Your task to perform on an android device: In the Toy 'R' US app , Enter the shipping address in Dubai city at Abu Hail area and the building no. 3 . 
Image 0: 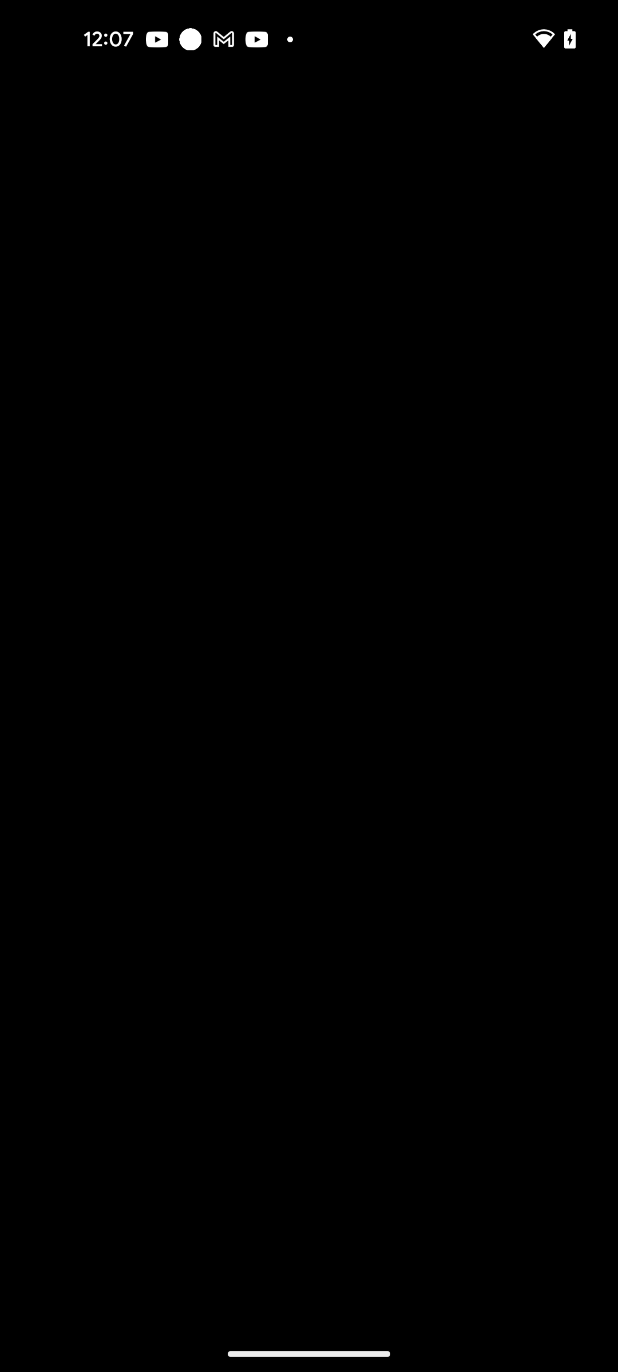
Open The Toys 'R' Us app
Step 0: open app "Toys 'R' Us"
Image 1: 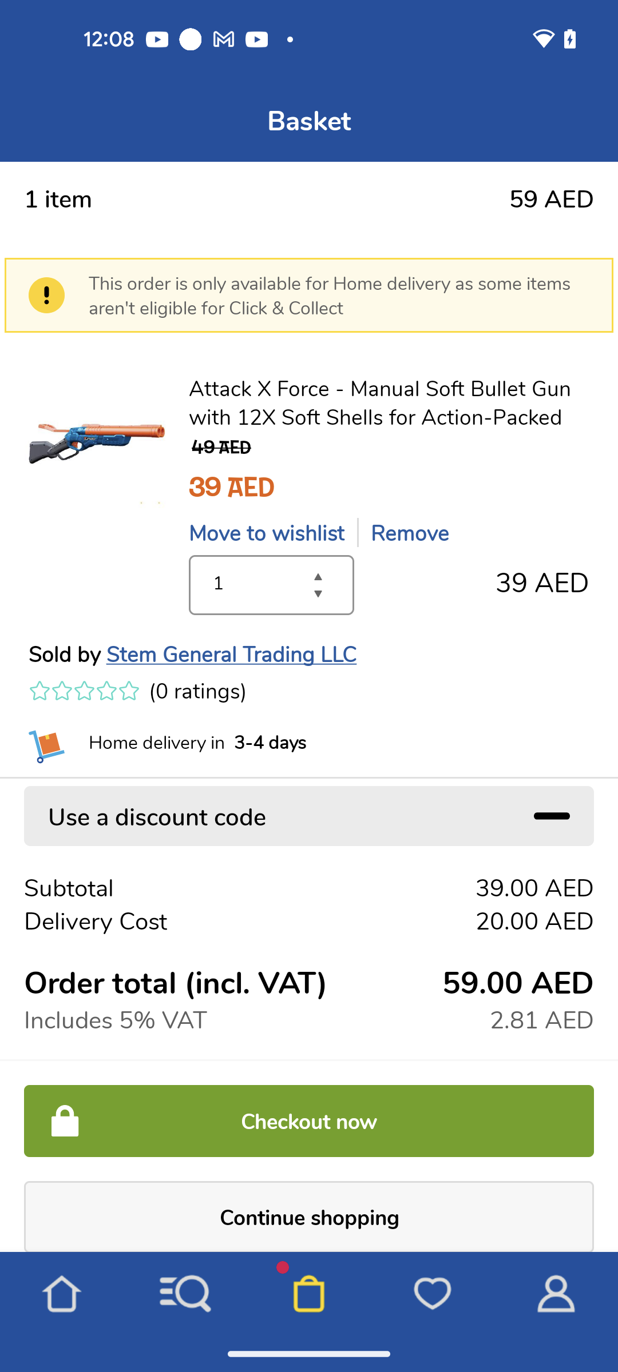
Click on the Checkout now Button
Step 1: click (309, 1120)
Image 2: 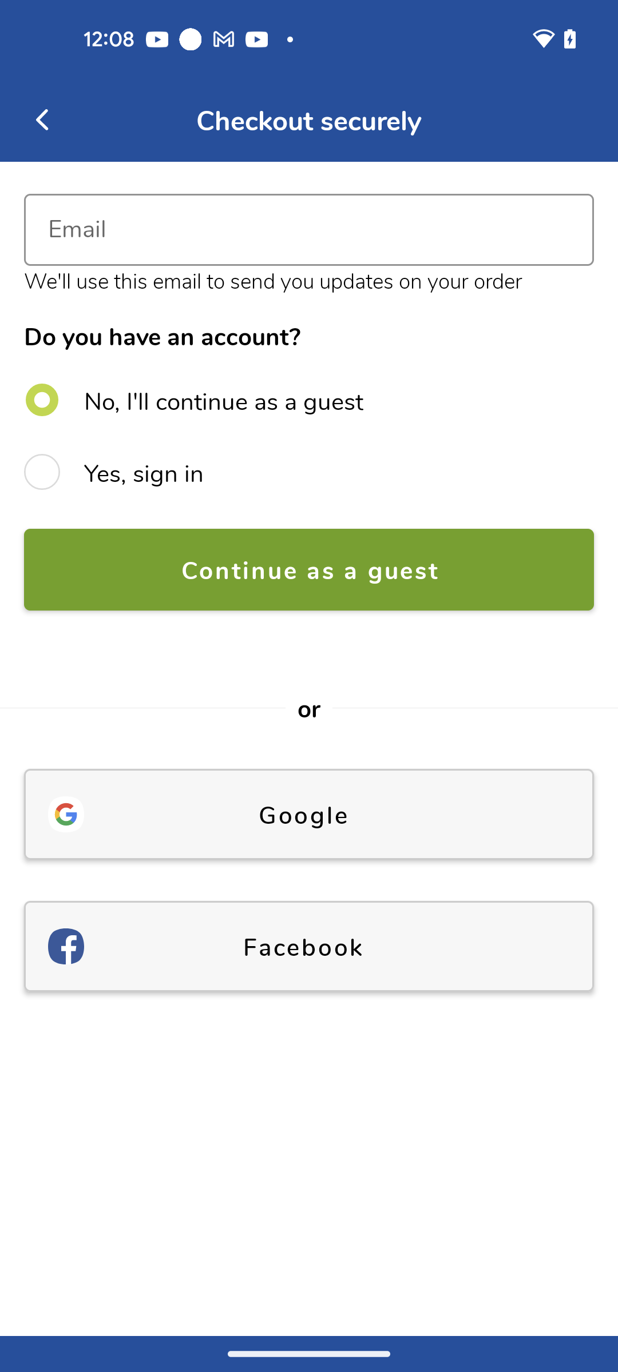
Go to the Email id tab
Step 2: click (309, 229)
Image 3: 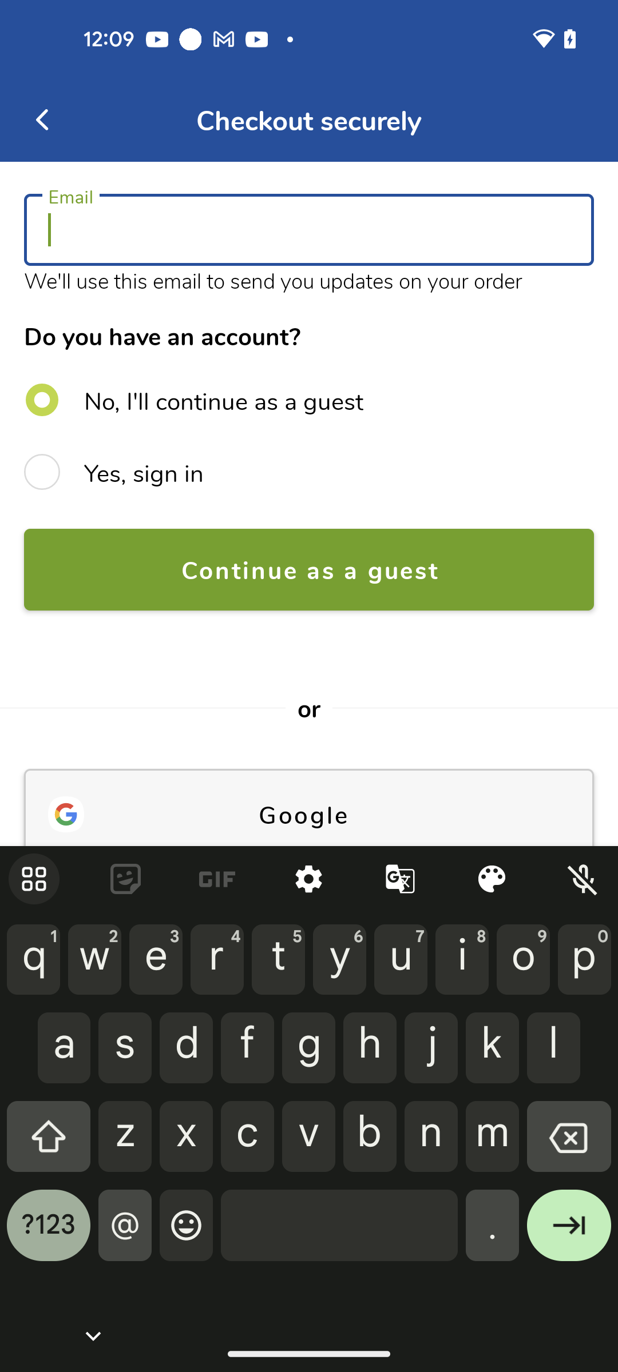
Enter the email id as dbwscratch.test.id3@gmail.com
Step 3: type "dbwscratch.test.id3@gmail.com"
Image 4: 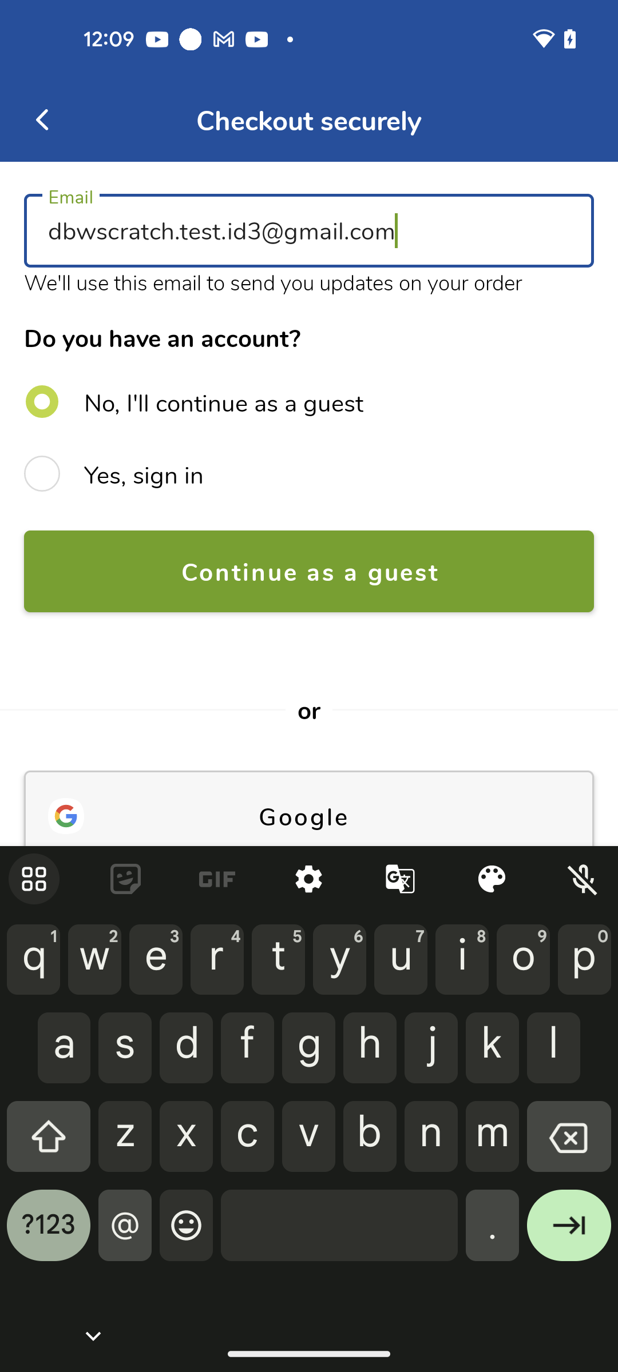
Click on the continue as a guest button
Step 4: click (309, 571)
Image 5: 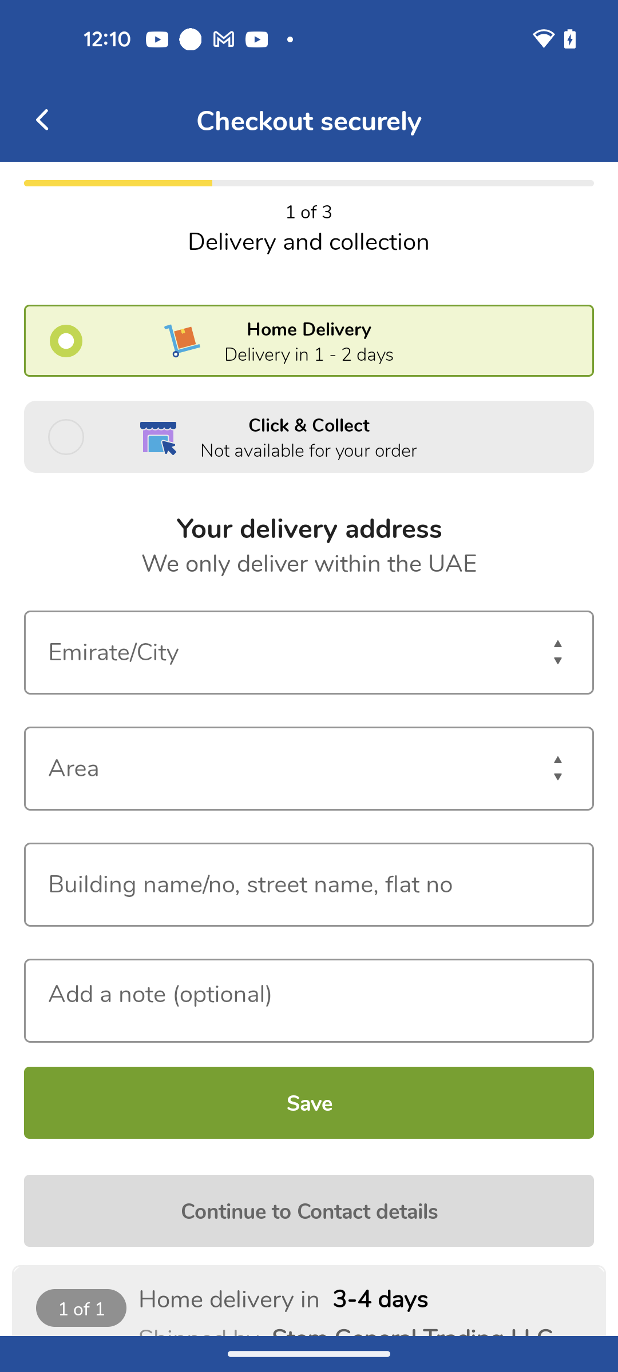
Go to the input City tab 
Step 5: click (309, 652)
Image 6: 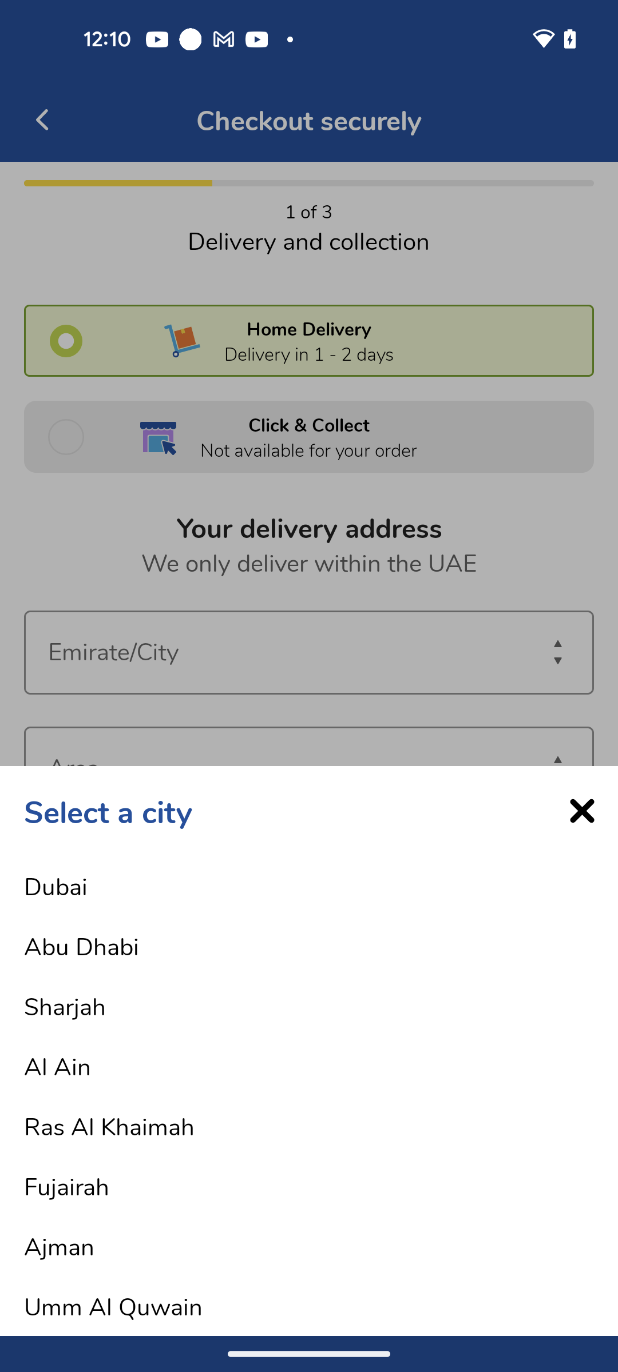
Choose the Dubai city
Step 6: click (321, 886)
Image 8: 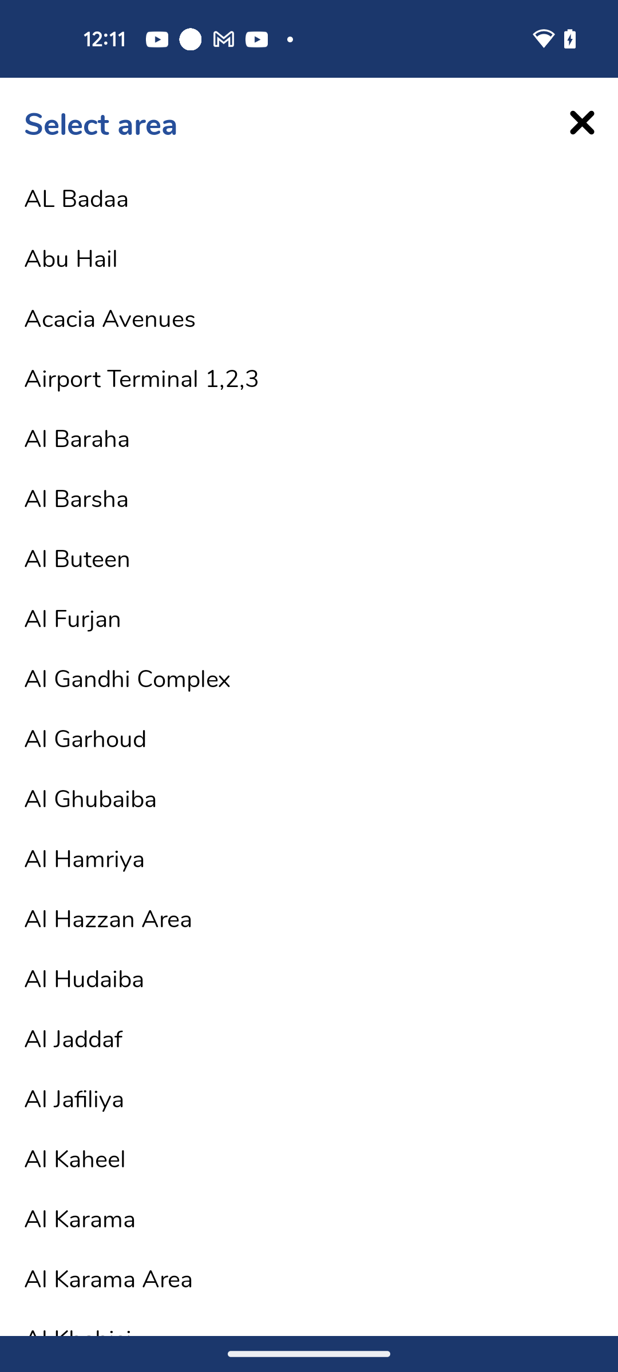
Select the Abu Hail area
Step 8: click (321, 257)
Image 9: 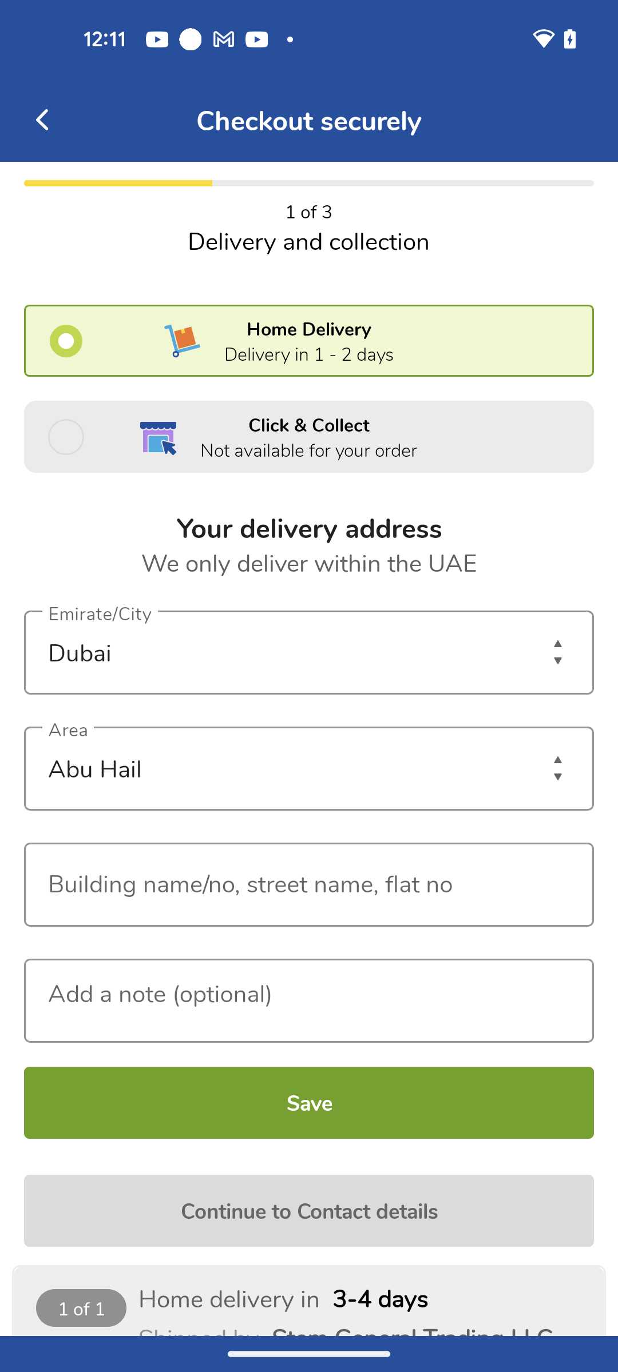
click on the Building no. input section
Step 9: click (309, 884)
Image 10: 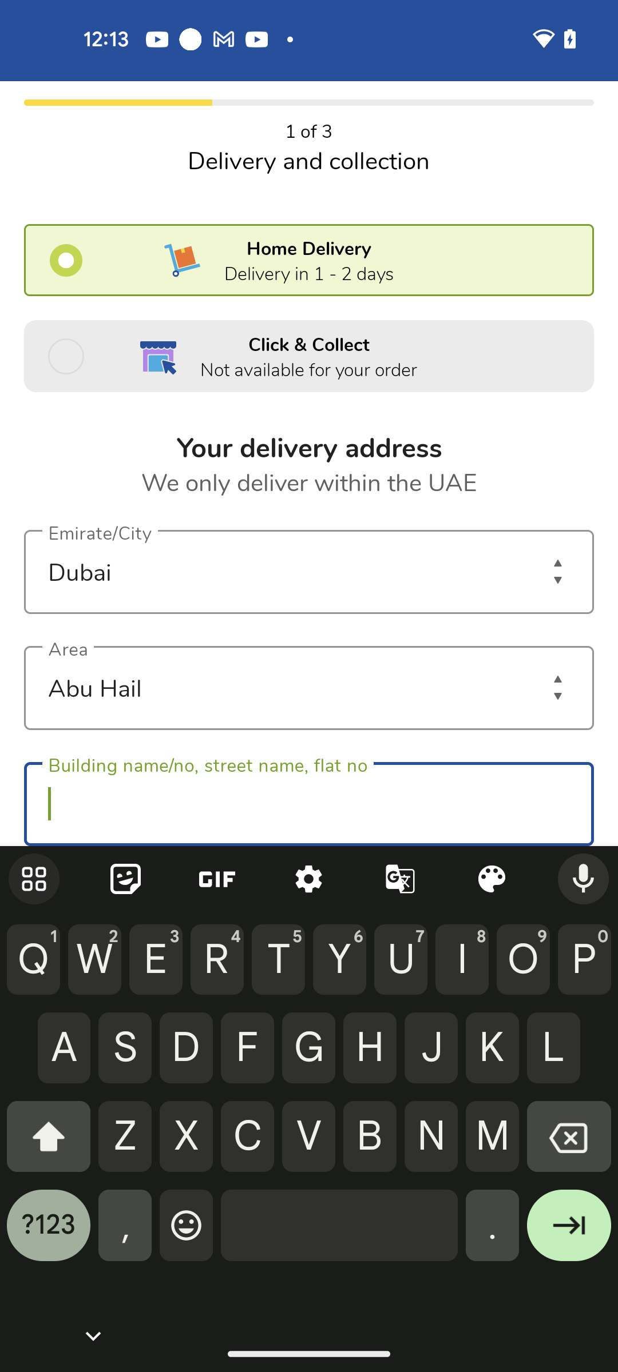
Enter the text Building no . 3
Step 10: type "Building no . 3"
Image 11: 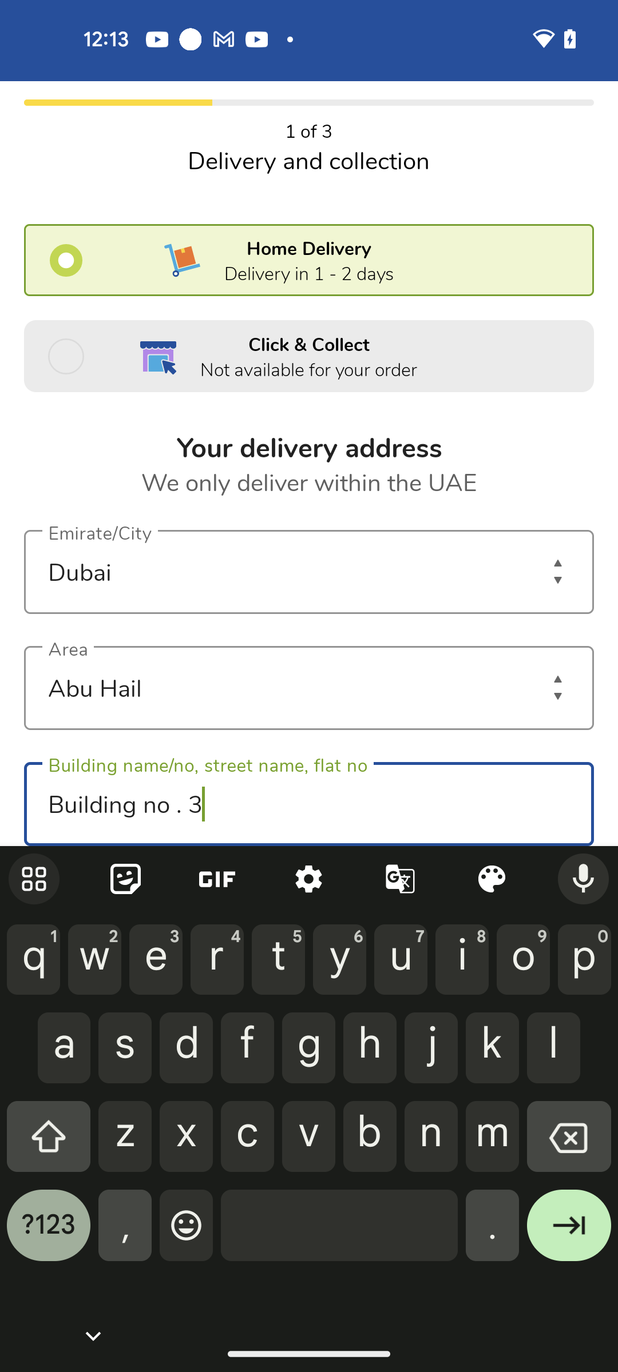
Click on the arrow forward icon at the bottom right corner of the keyboard
Step 11: click (569, 1234)
Image 12: 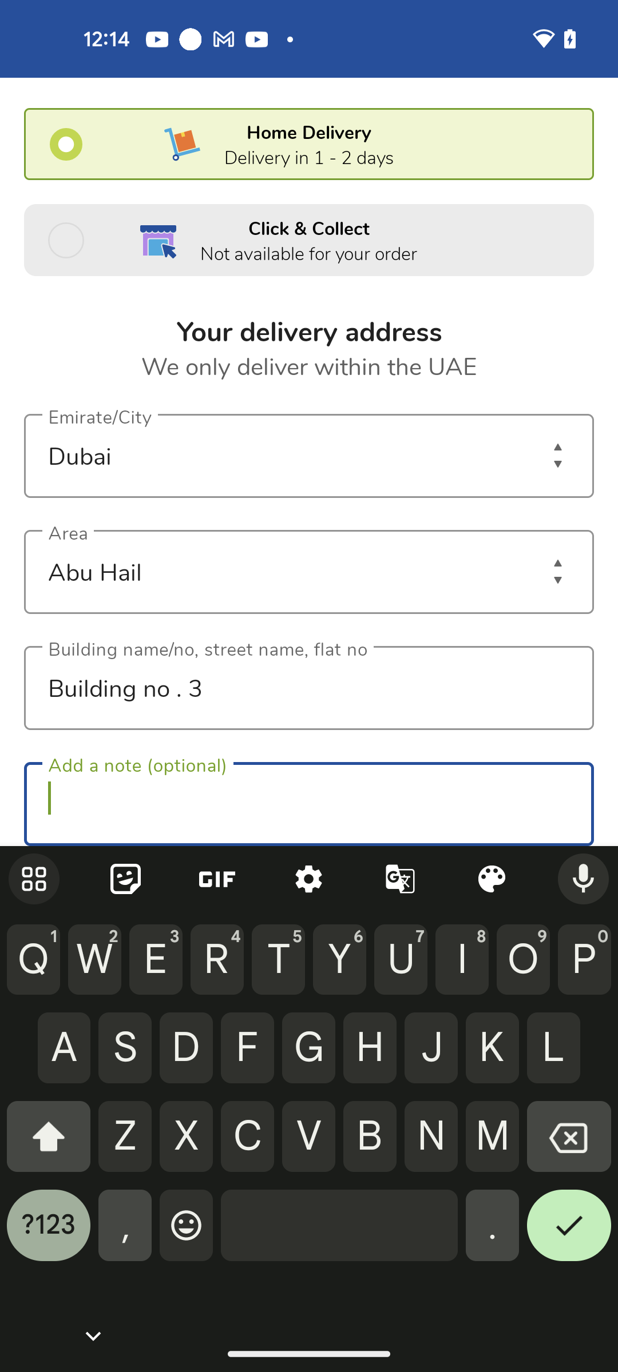
Click on the tick button from  the keyboard
Step 12: click (569, 1234)
Image 13: 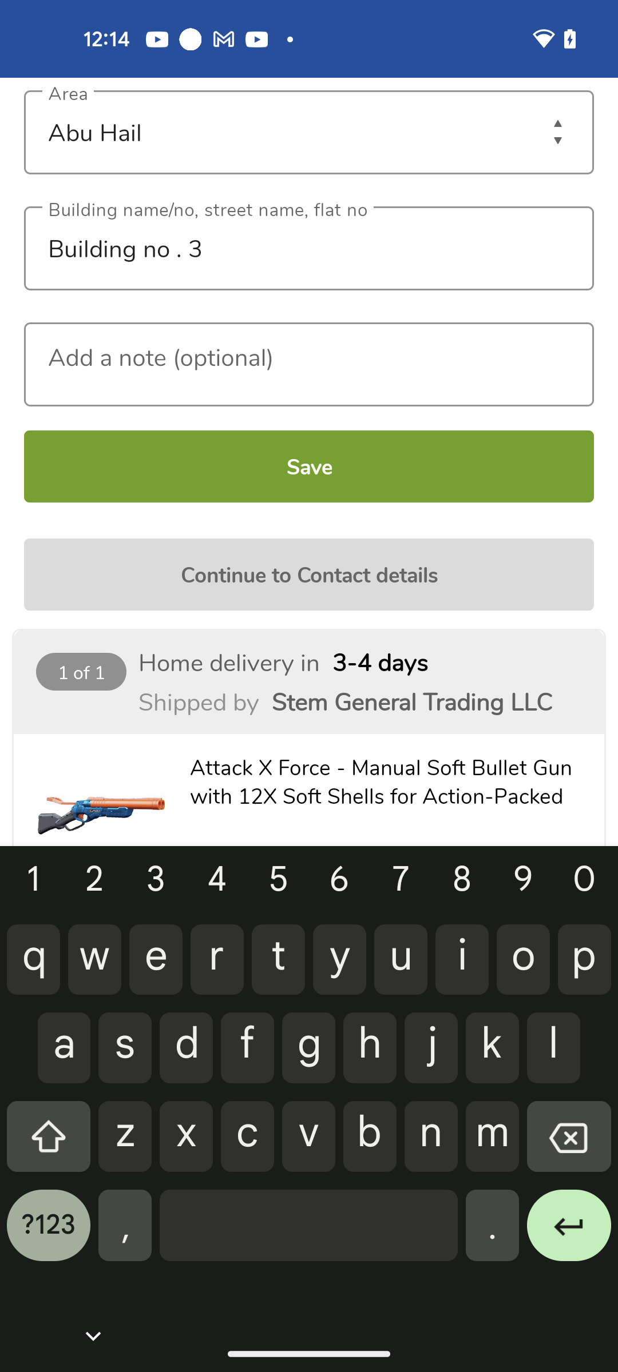
Click on the save button
Step 13: click (309, 466)